Your task to perform on an android device: Watch the video RECAIDAS - HENRIQUE E JULIANO on the Vimeo App.
Image 0: 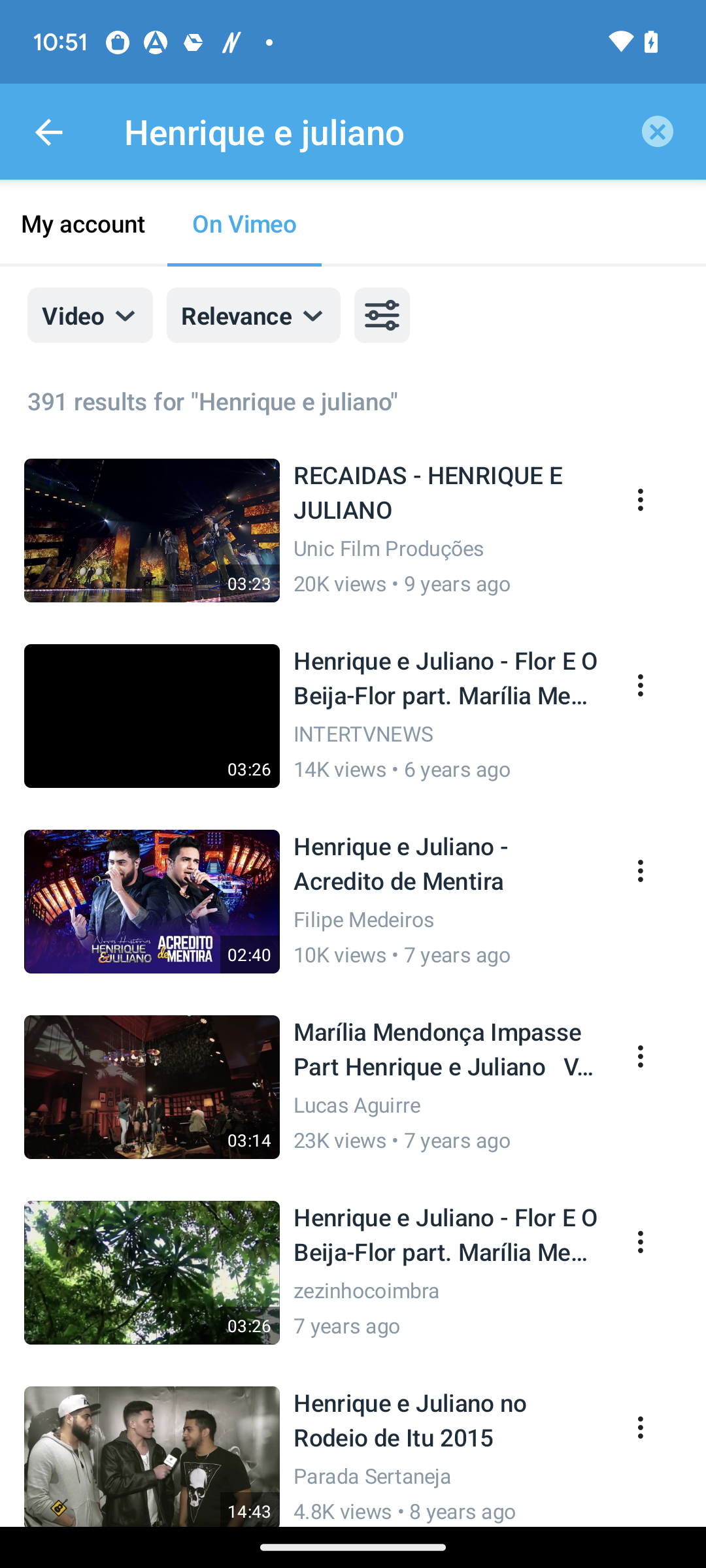
Play the video RECAIDAS - HENRIQUE E JULIANO
Step 0: click (198, 545)
Image 1: 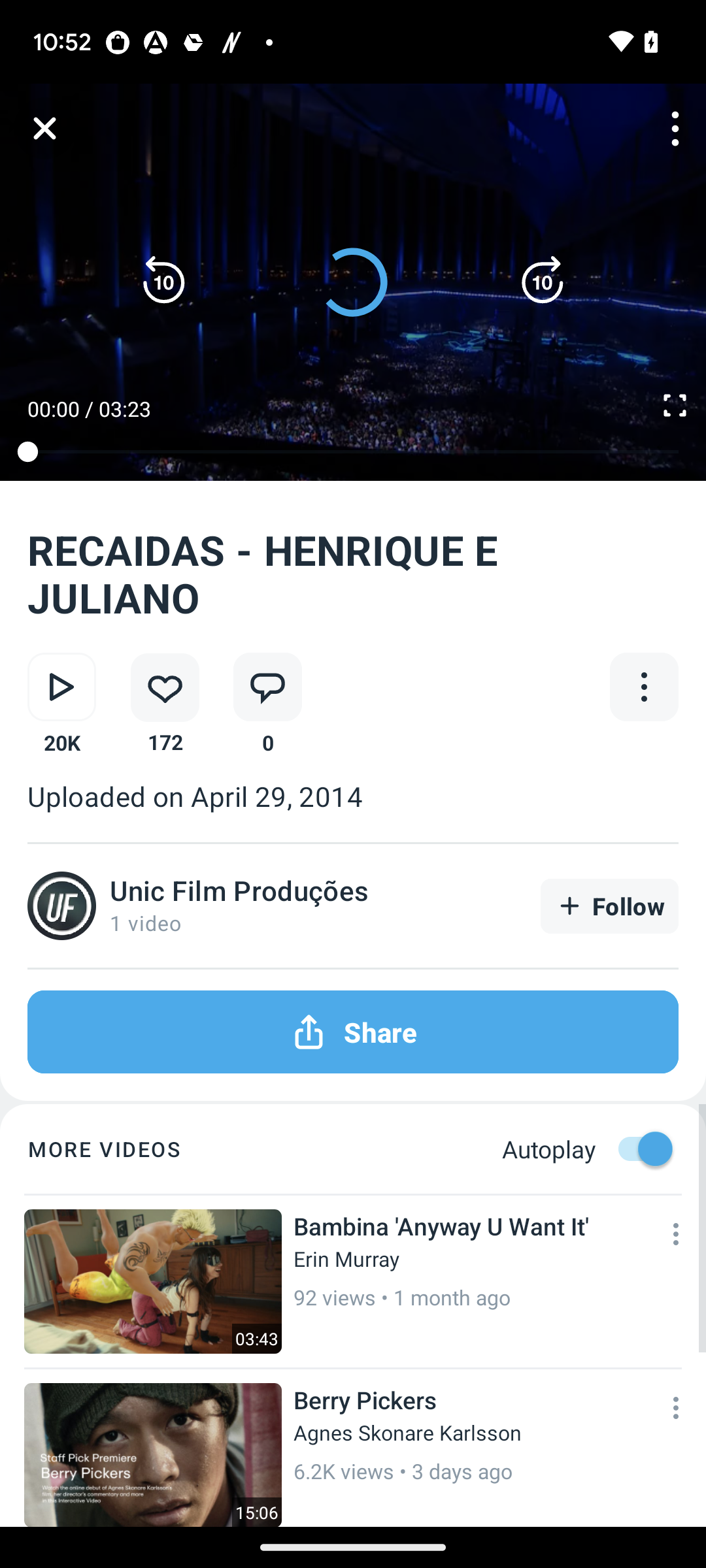
Play the video RECAIDAS - HENRIQUE E JULIANO
Step 1: wait